Your task to perform on an android device: I'm feeling a little lazy, which isn't good for me. Create a Homeworkout app account for me.
Image 0: 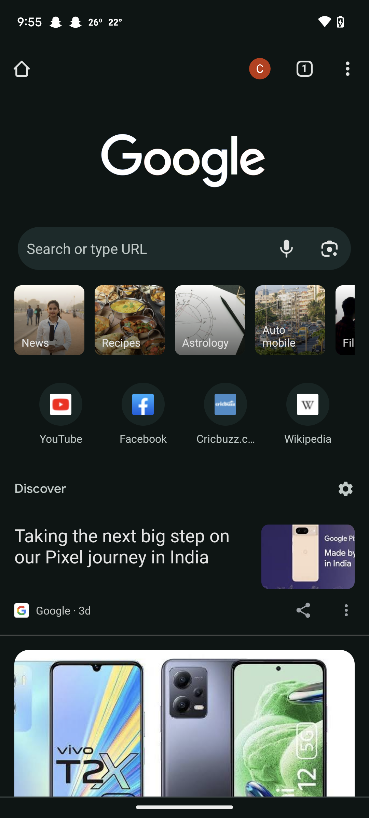
Open the homeworkout app
Step 0: open app "Home Workout"
Image 1: 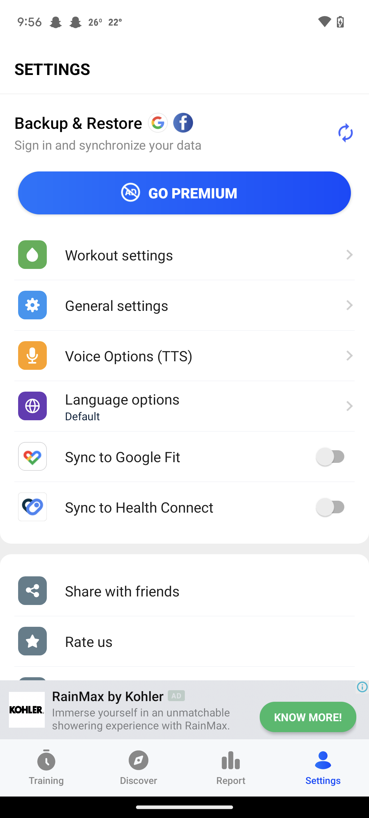
Click on the Backup & Restore option
Step 1: click (184, 132)
Image 2: 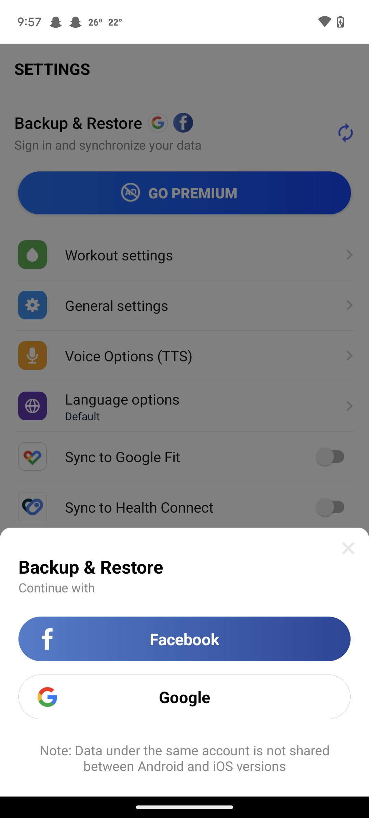
Click on the google option
Step 2: click (184, 697)
Image 3: 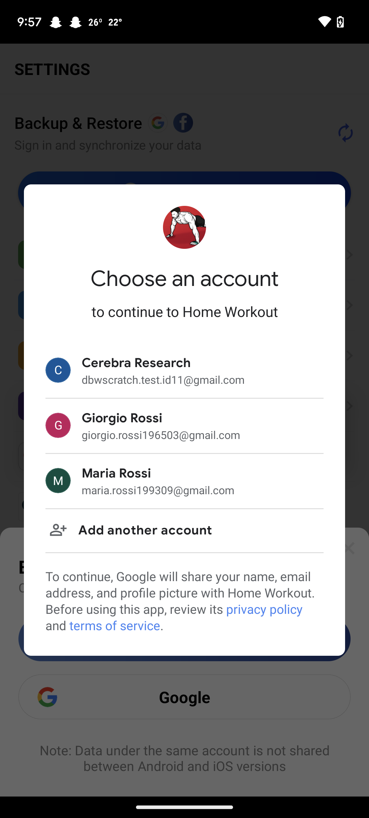
click on the maria rossi email id
Step 3: click (202, 480)